Your task to perform on an android device: Go to the SideChef app and share the recipe for Paradise Cocktail with dbwscratch.test.id10@gmail.com.
Image 0: 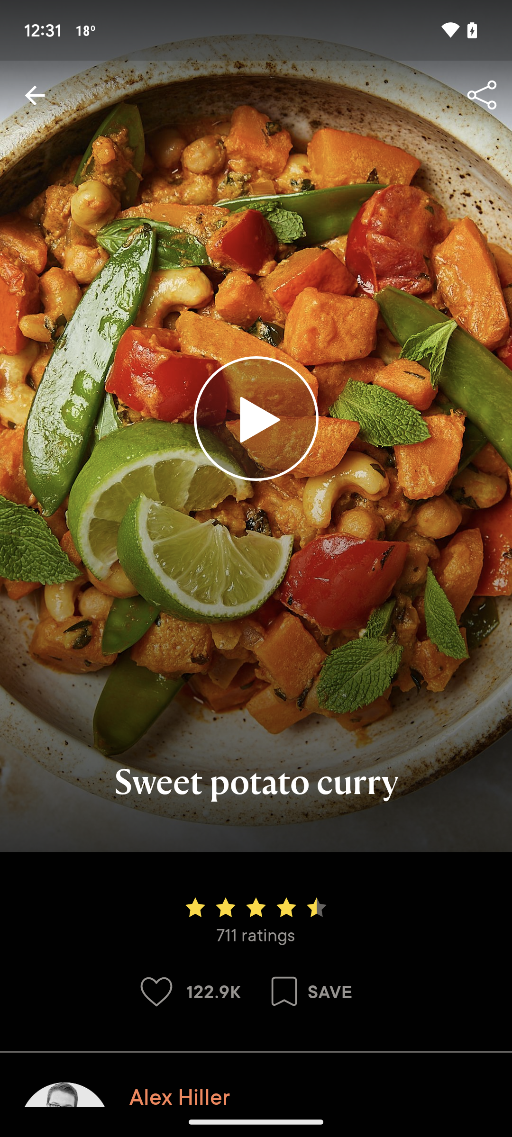
Open SideChef app
Step 0: open app "SideChef"
Image 1: 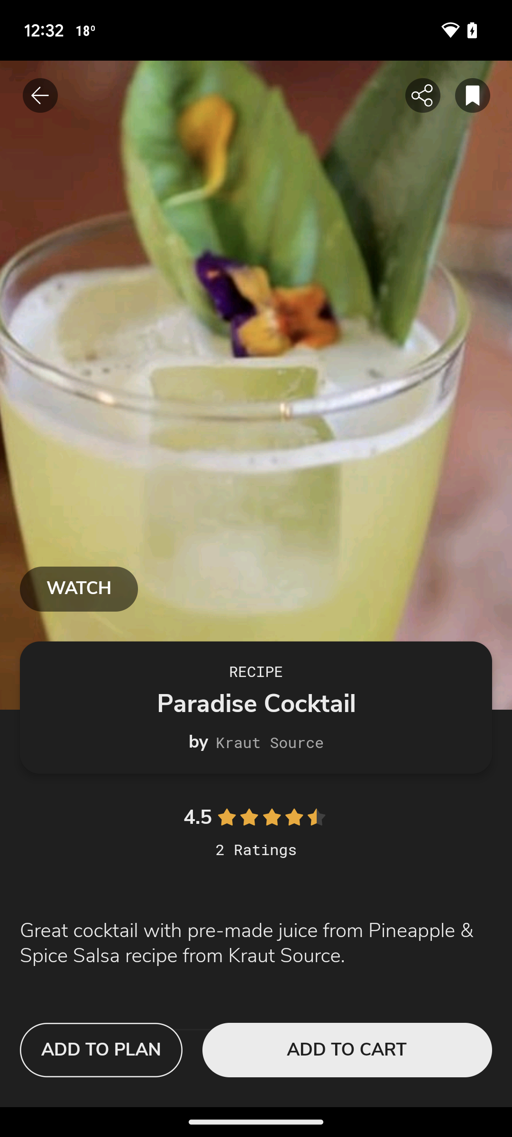
Click on the share icon at the top of the screen
Step 1: click (425, 95)
Image 2: 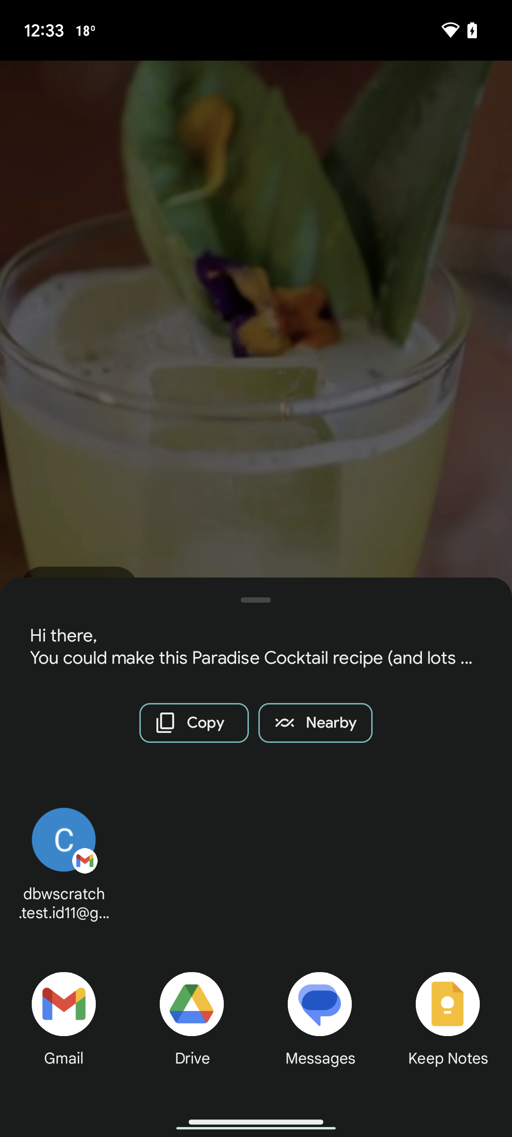
Click on the Gmail option in the drawer
Step 2: click (64, 1023)
Image 3: 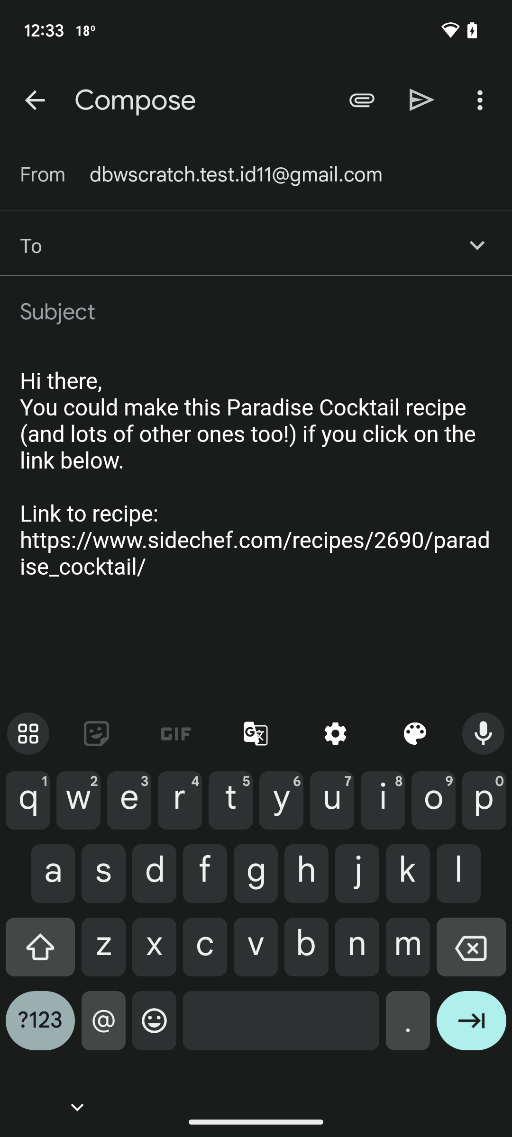
Enter the email id as dbwscratch.test.id10@gmail.com
Step 3: type "dbwscratch.test.id10@gmail.com"
Image 4: 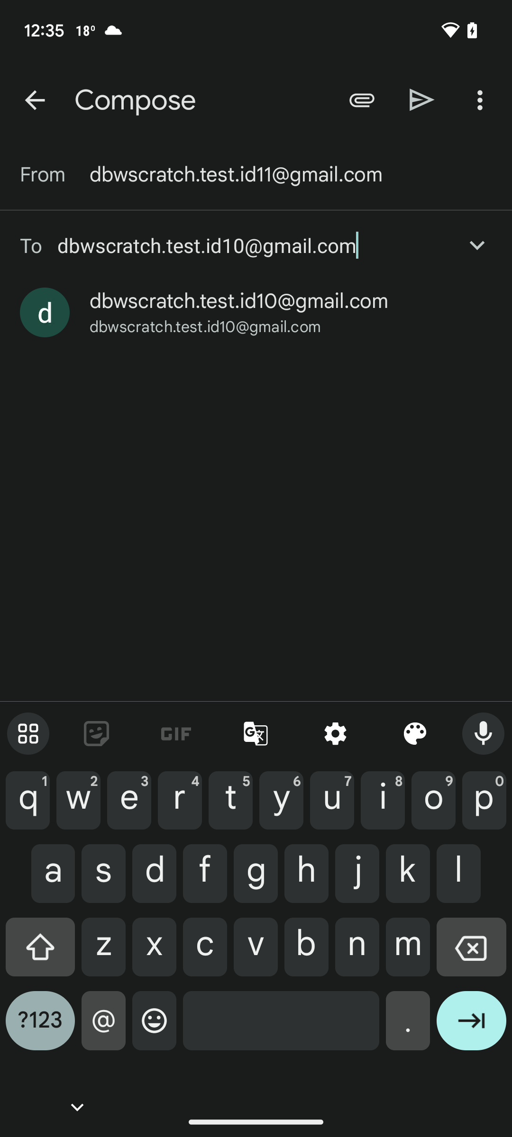
Click on the enter icon on the keyboard
Step 4: click (471, 1028)